Your task to perform on an android device: I want to check if there are any offers available on the other products in the Zepto app.
Image 0: 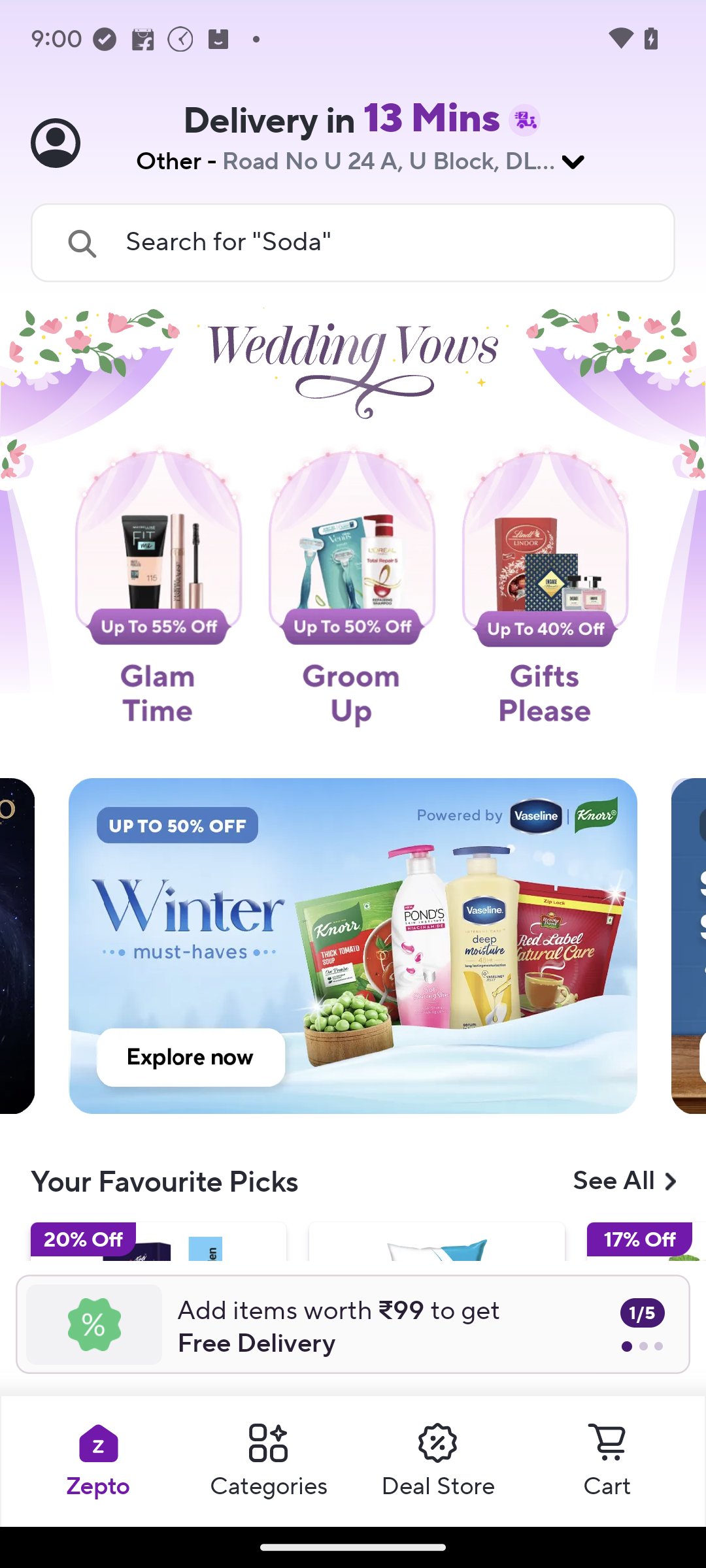
Click on the Deal Store button to view offers.
Step 0: click (353, 784)
Image 1: 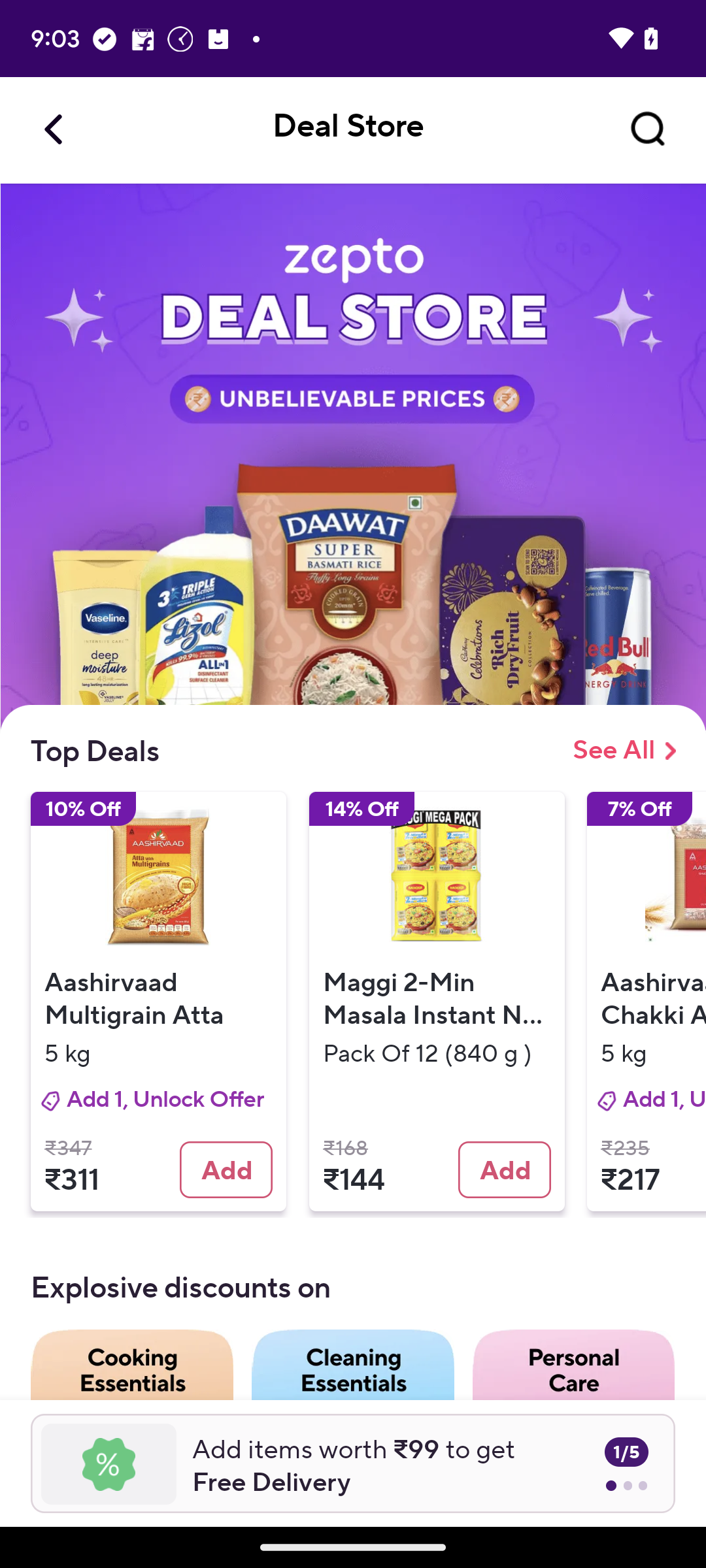
Click on see all button to view more offers.
Step 1: click (613, 751)